Your task to perform on an android device: I would like to browse the furniture for my living room like Centre tables  because I need my old furniture to be old in the Woodenstreet app
Image 0: 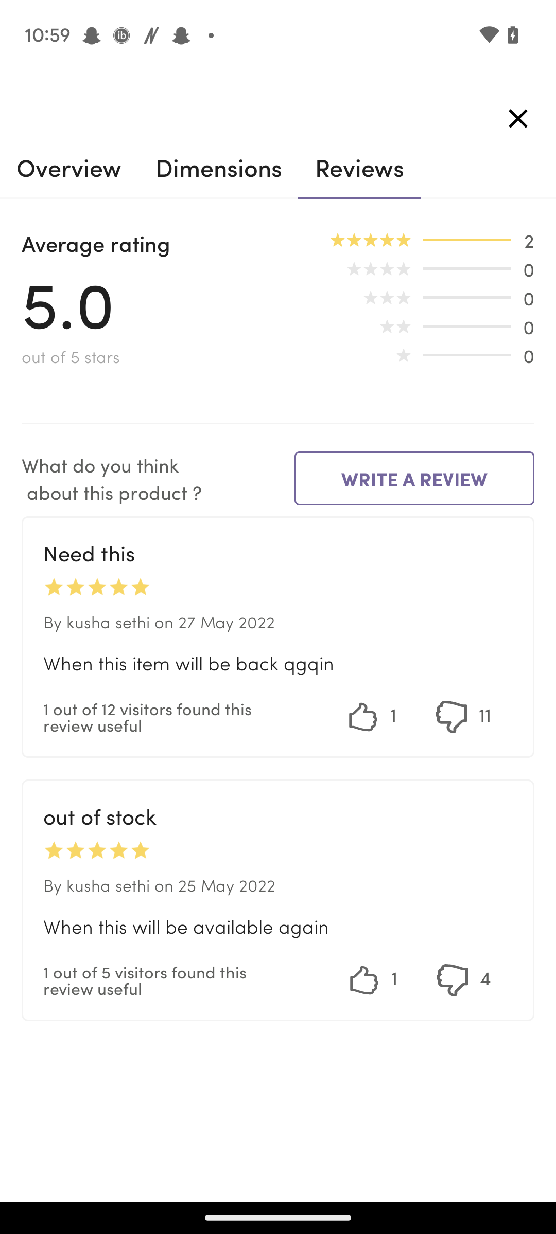
Open the Woodenstreet app
Step 0: open app "woodenstreet"
Image 1: 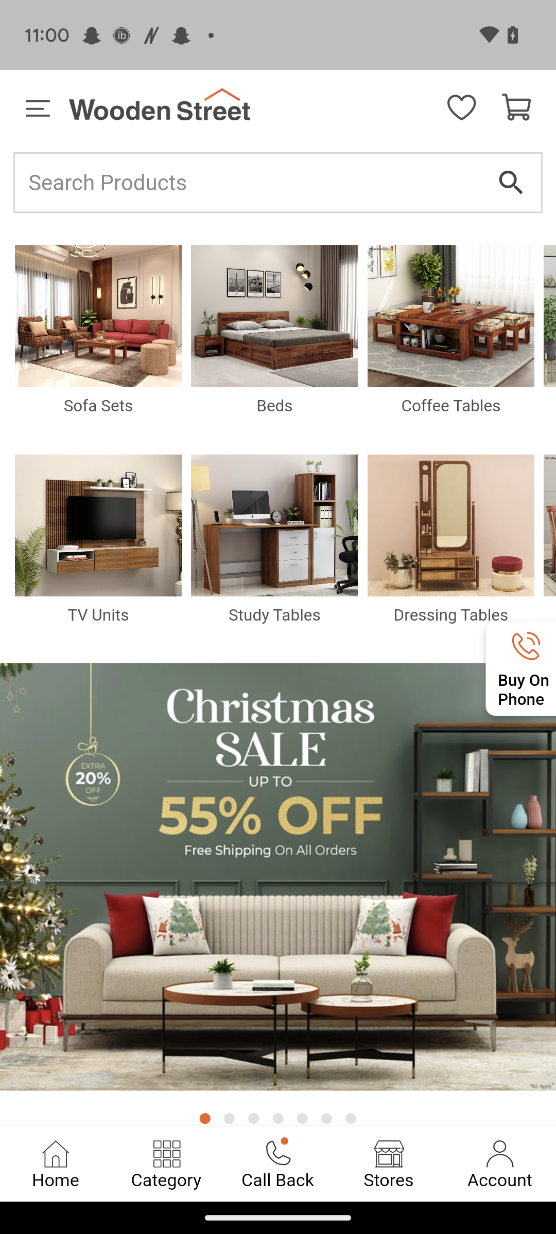
Click on the search icon
Step 1: click (278, 183)
Image 2: 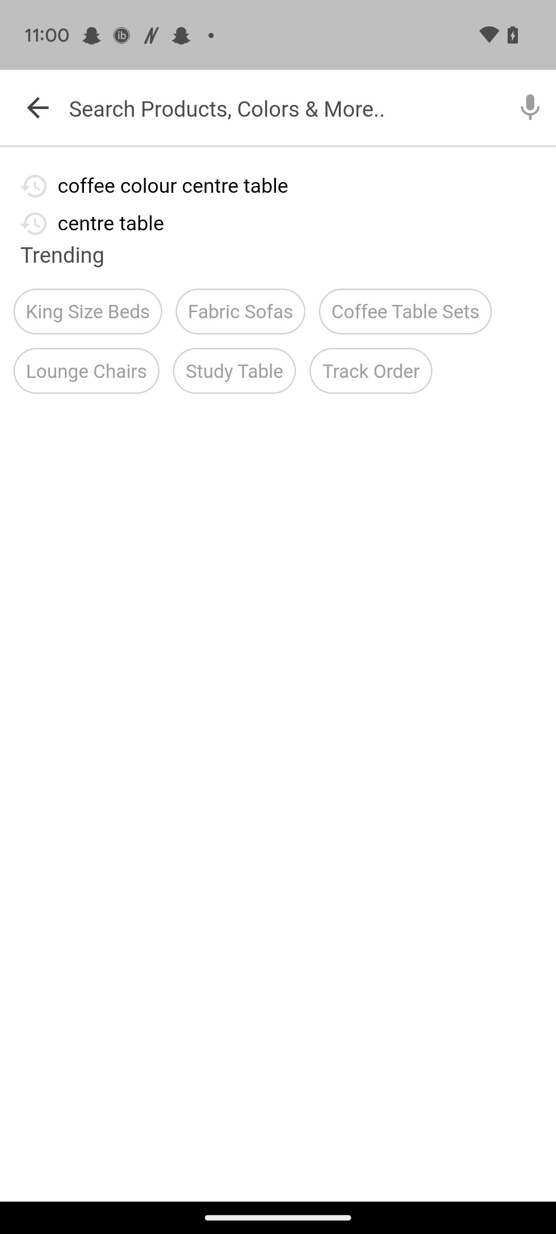
Click on the search bar
Step 2: click (312, 107)
Image 3: 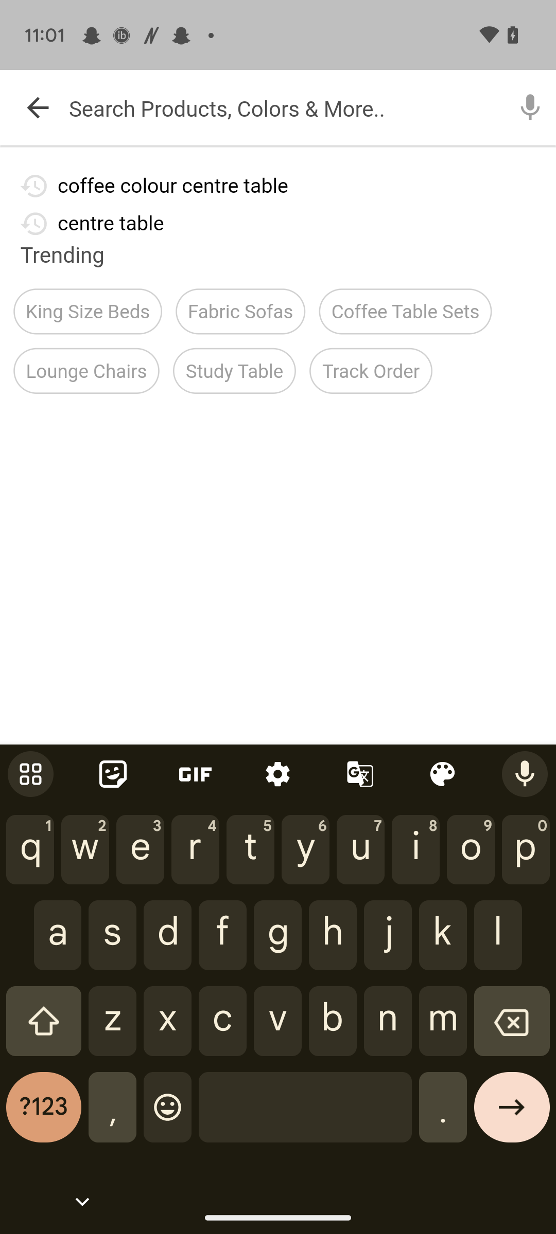
Type Centre table in search bar
Step 3: type "Centre table"
Image 4: 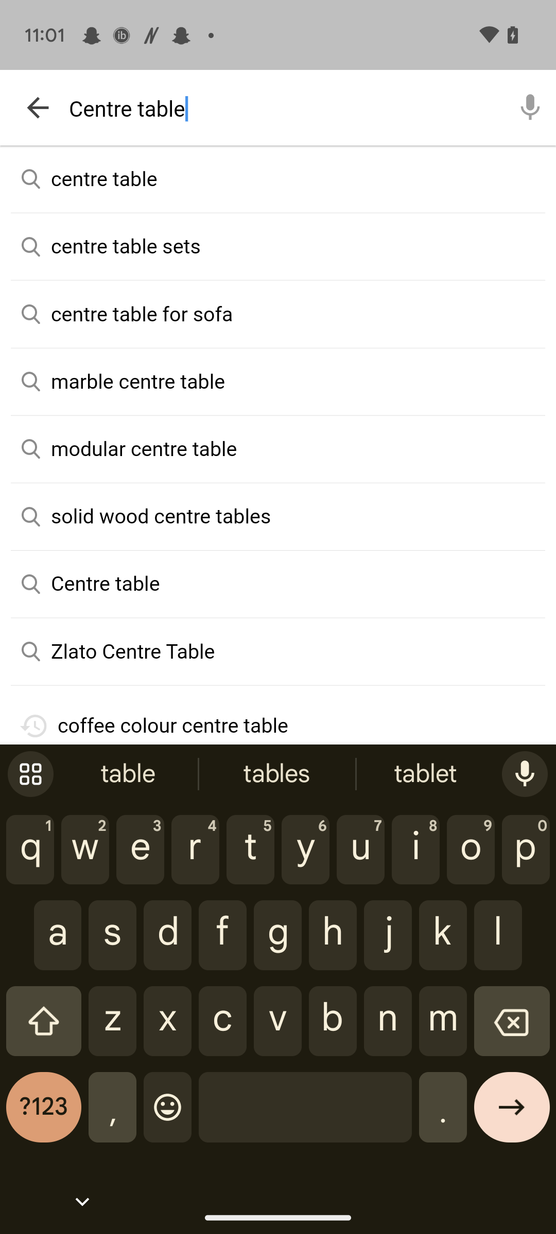
Click on the Right arrow key 
Step 4: click (512, 1115)